Your task to perform on an android device: After comparing all these BMW X7 SUV cars, I decided to buy them, but my son told me that before purchasing the car, also take a look and read reviews of this car from other customers, so view all reviews of BMW X7 SUV car in the Edmunds app.
Image 0: 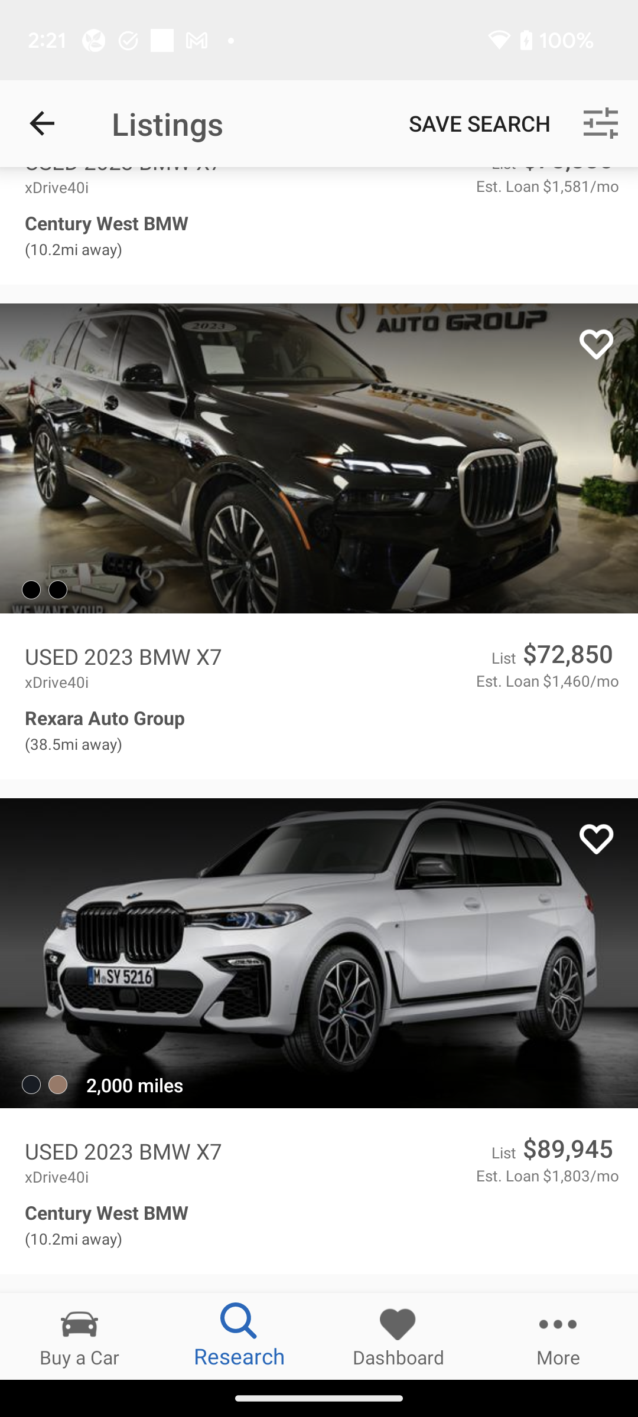
Go back to the previous page to view the review section of this car.
Step 0: press back button
Image 1: 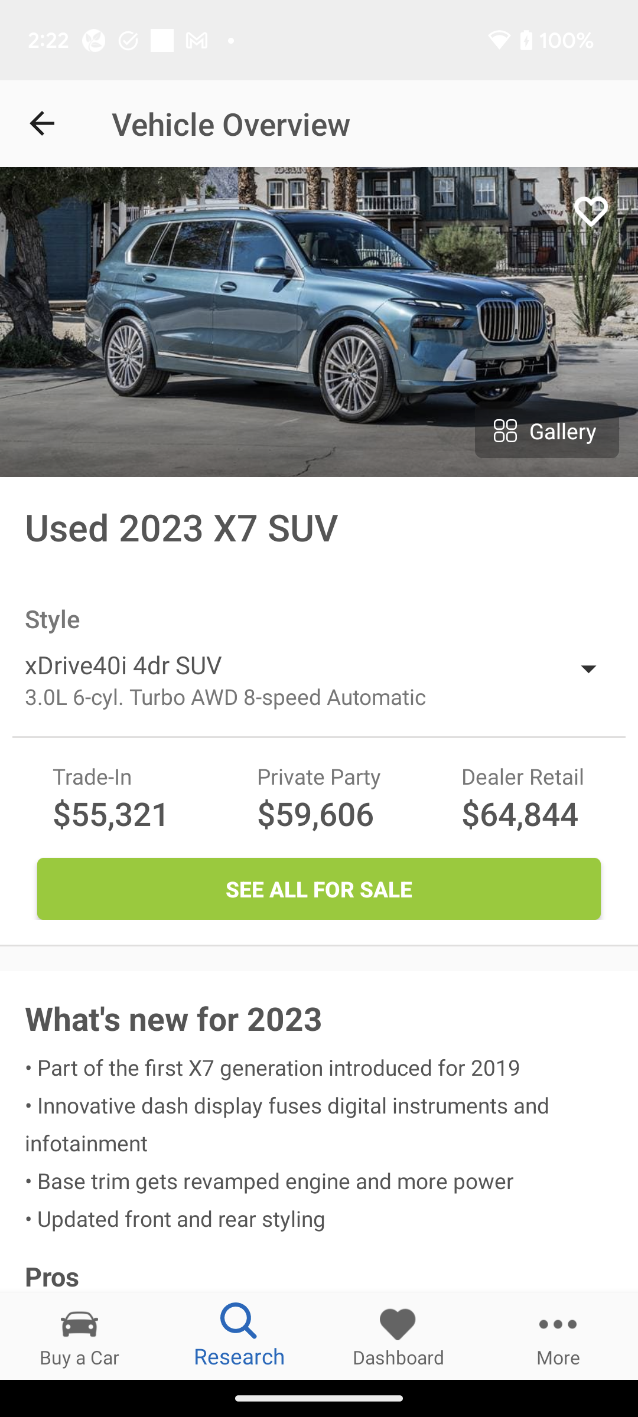
Scroll down to view the review section of this car.
Step 1: scroll down
Image 2: 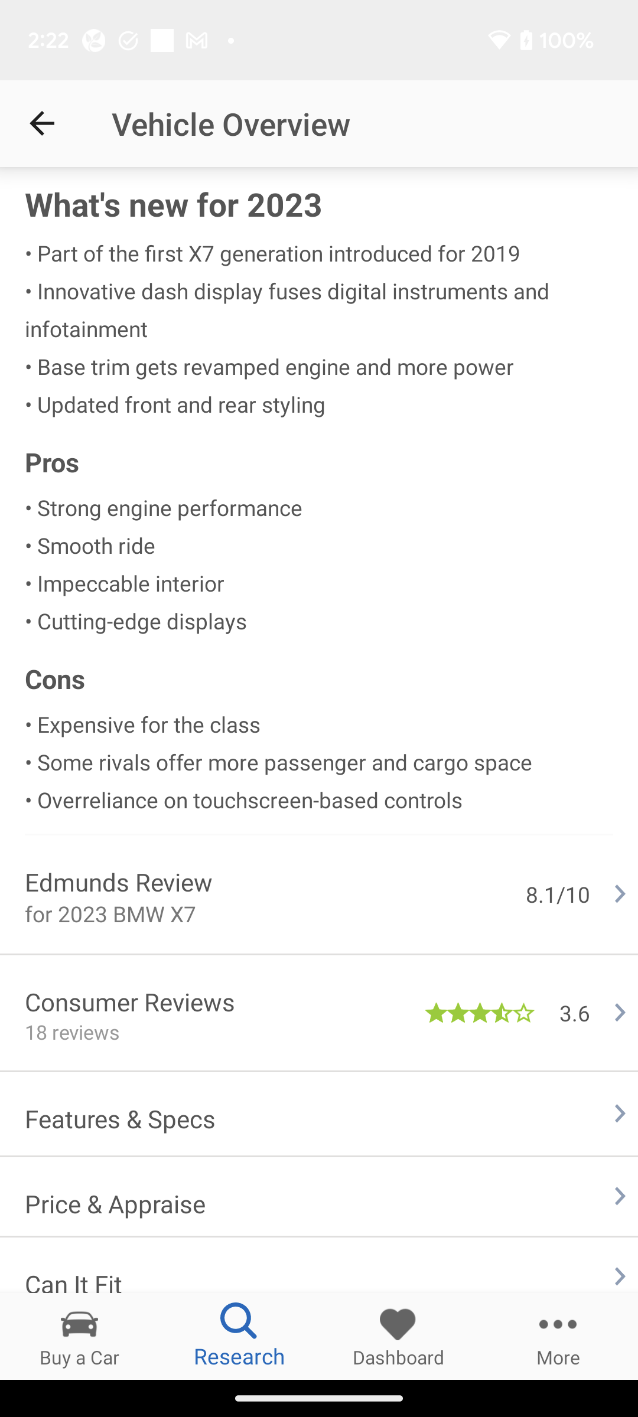
Click on the Consumer Reviews option to view all reviews of this car.
Step 2: click (319, 1013)
Image 3: 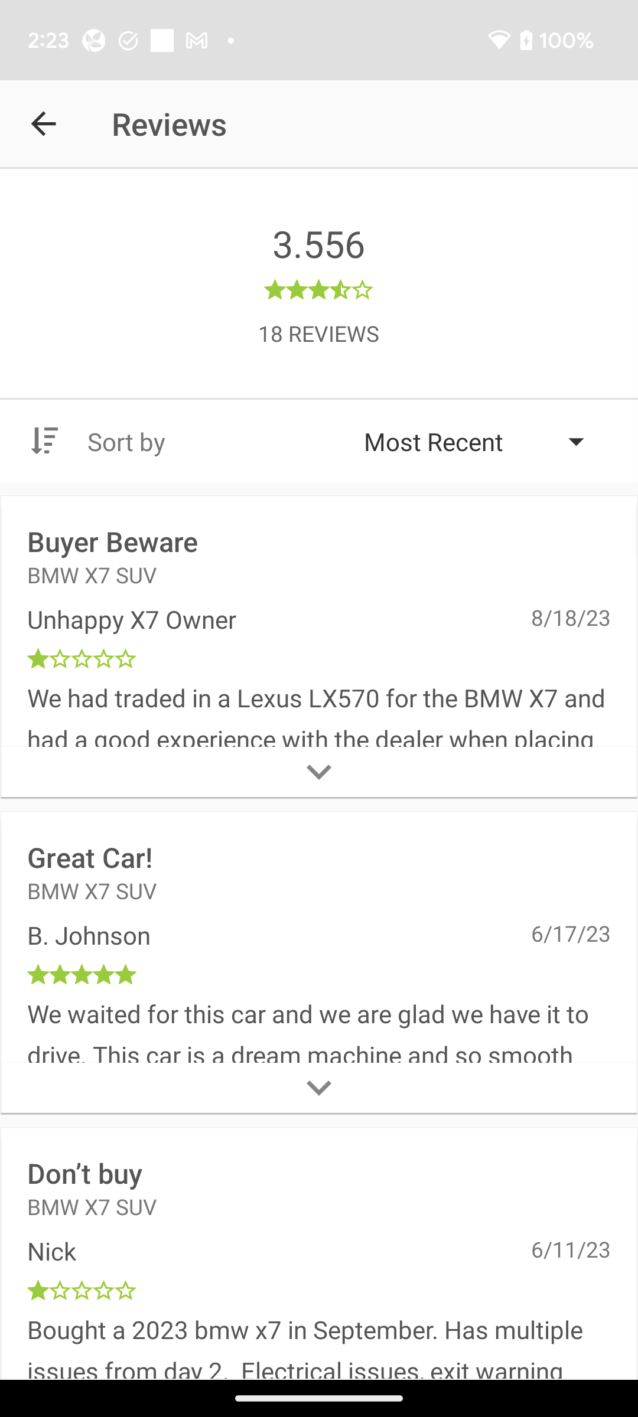
Scroll down to view more reviews.
Step 3: scroll down
Image 4: 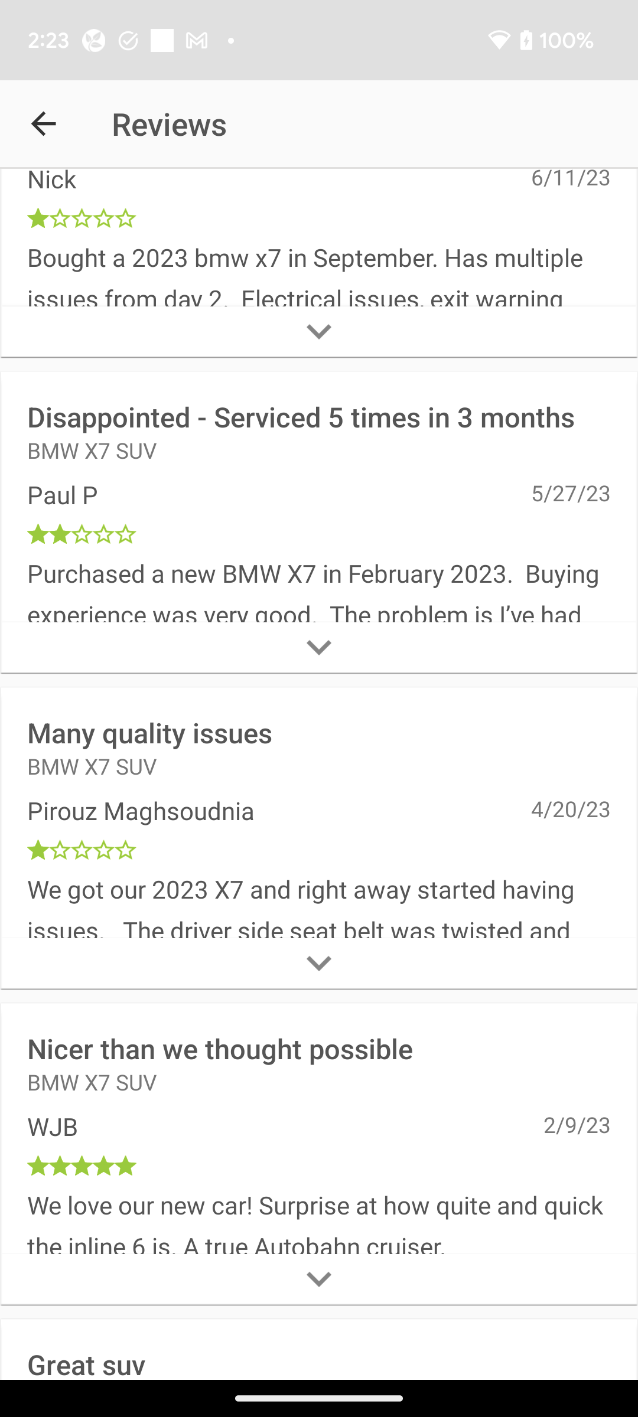
Scroll down to view more reviews.
Step 4: scroll down